Your task to perform on an android device: I want to buy a pair of sports shoes for jogging, so search for a pair of sports shoes for me in the Footshop app.
Image 1: 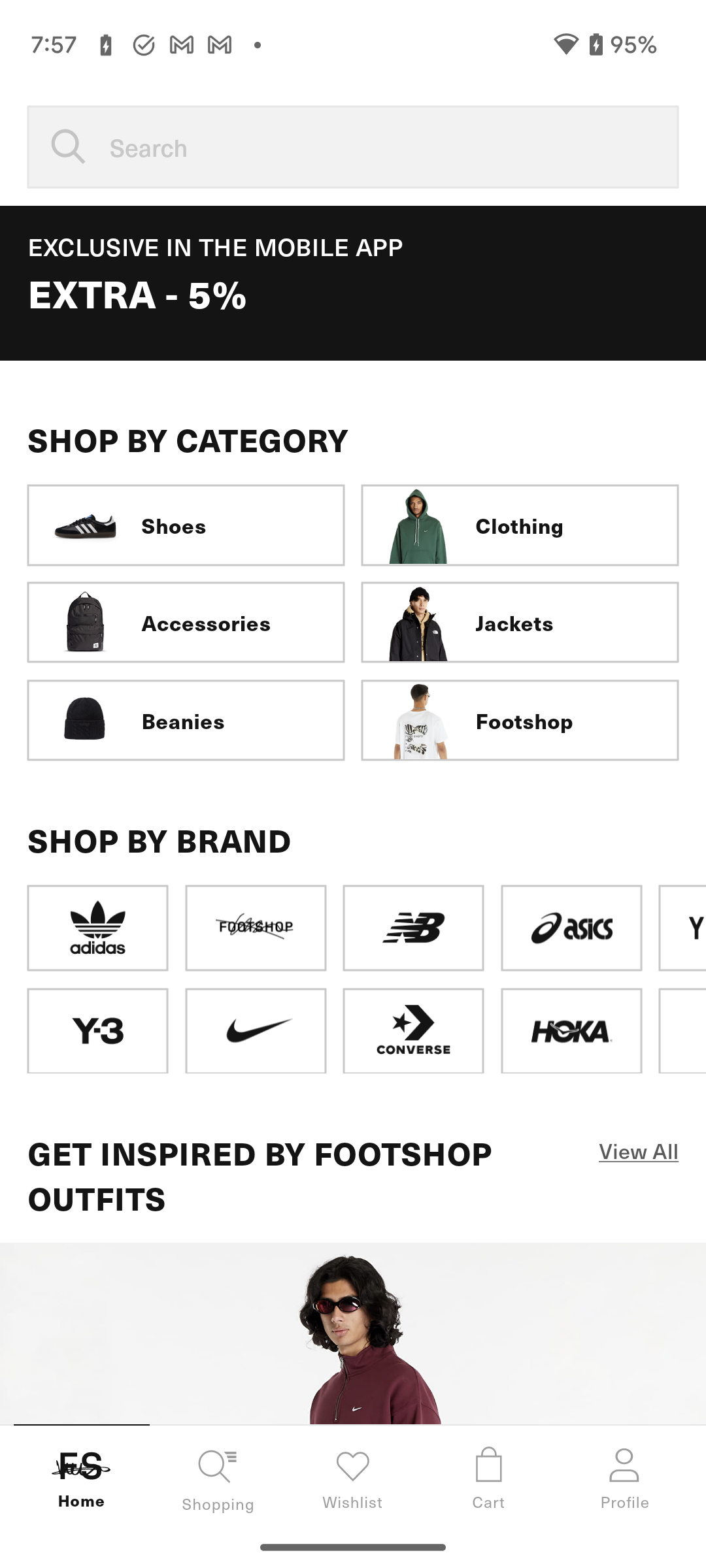
Click on the search bar at the top of the screen to search for the shoes.
Step 1: click (353, 147)
Image 2: 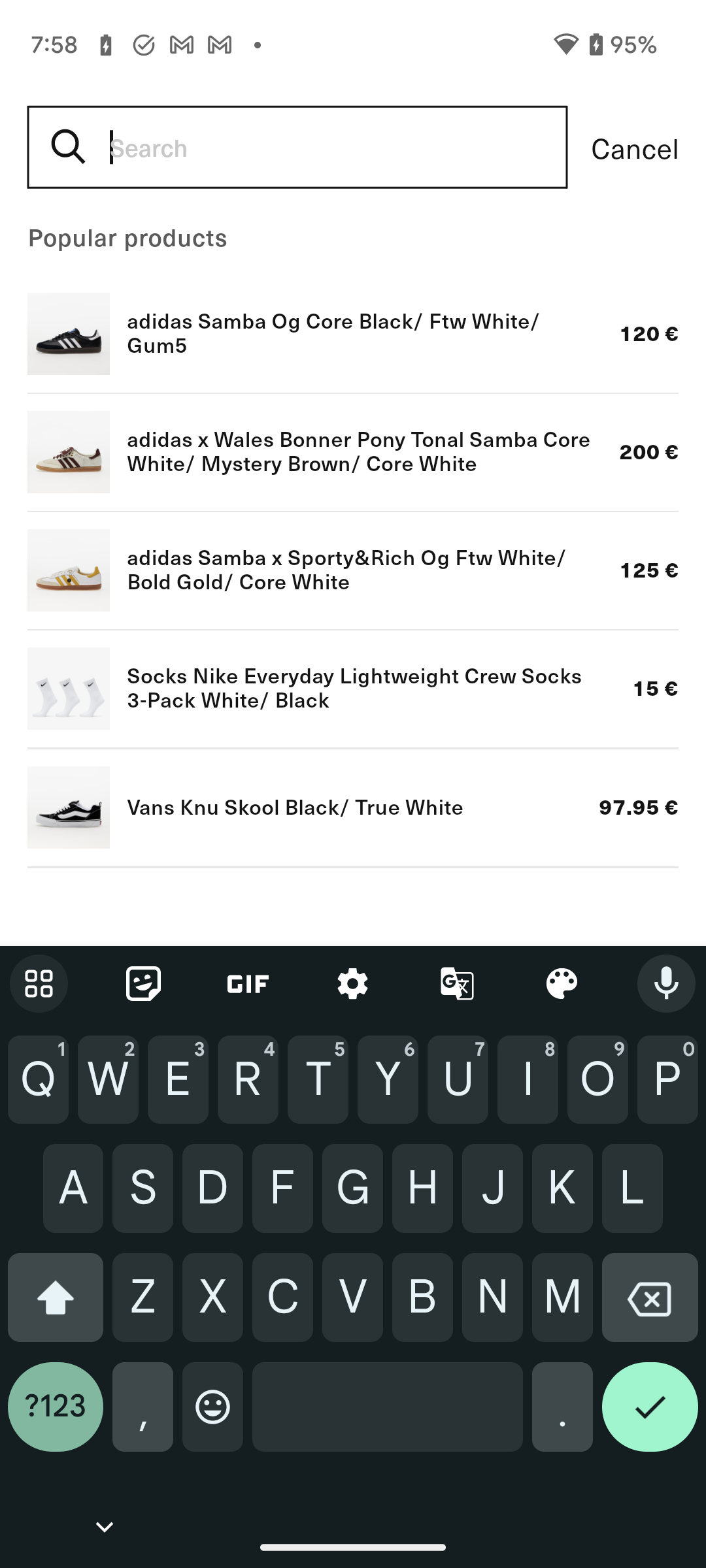
Type Sports shoes in the search bar.
Step 2: type "Sports shoes"
Image 3: 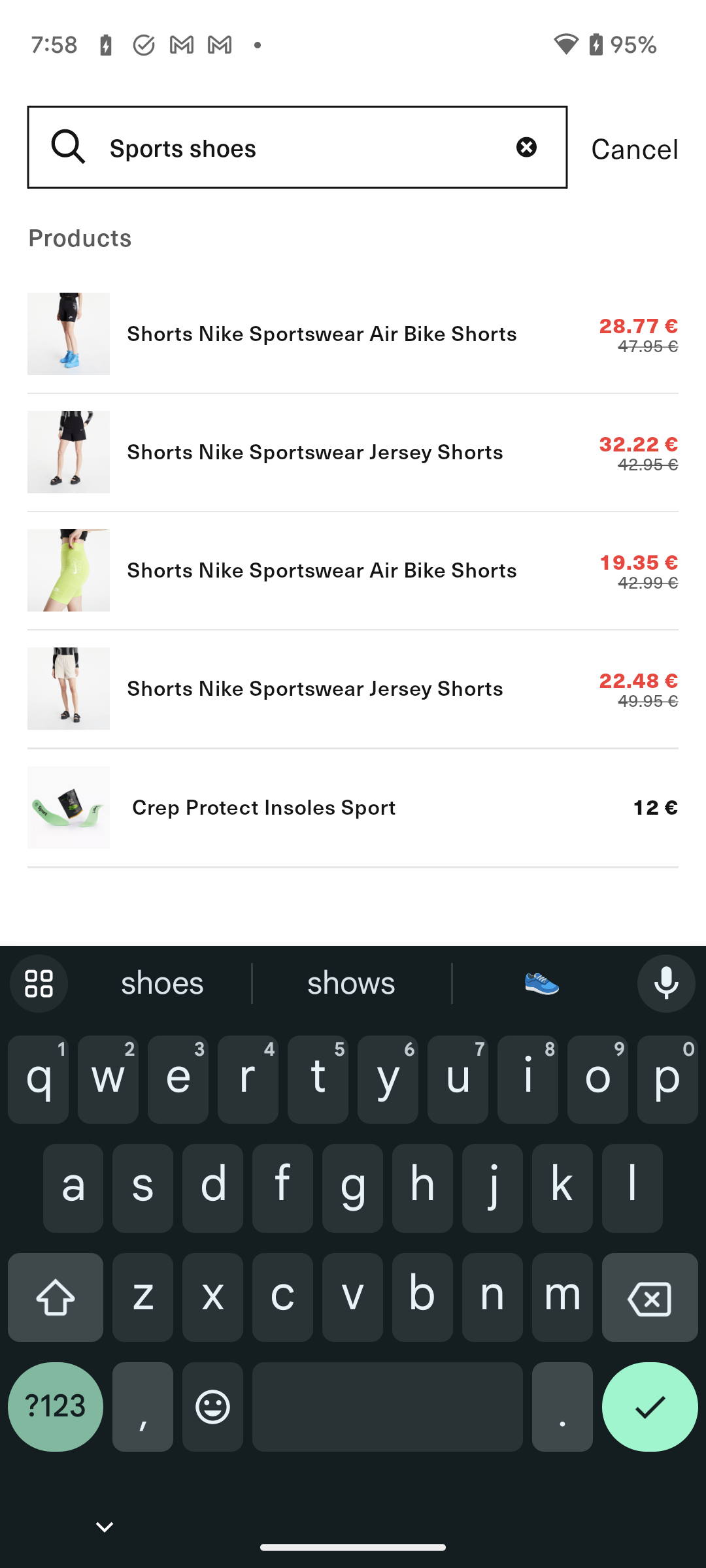
Click on the right tick button at the bottom right corner of the screen to view the search result.
Step 3: click (650, 1417)
Image 4: 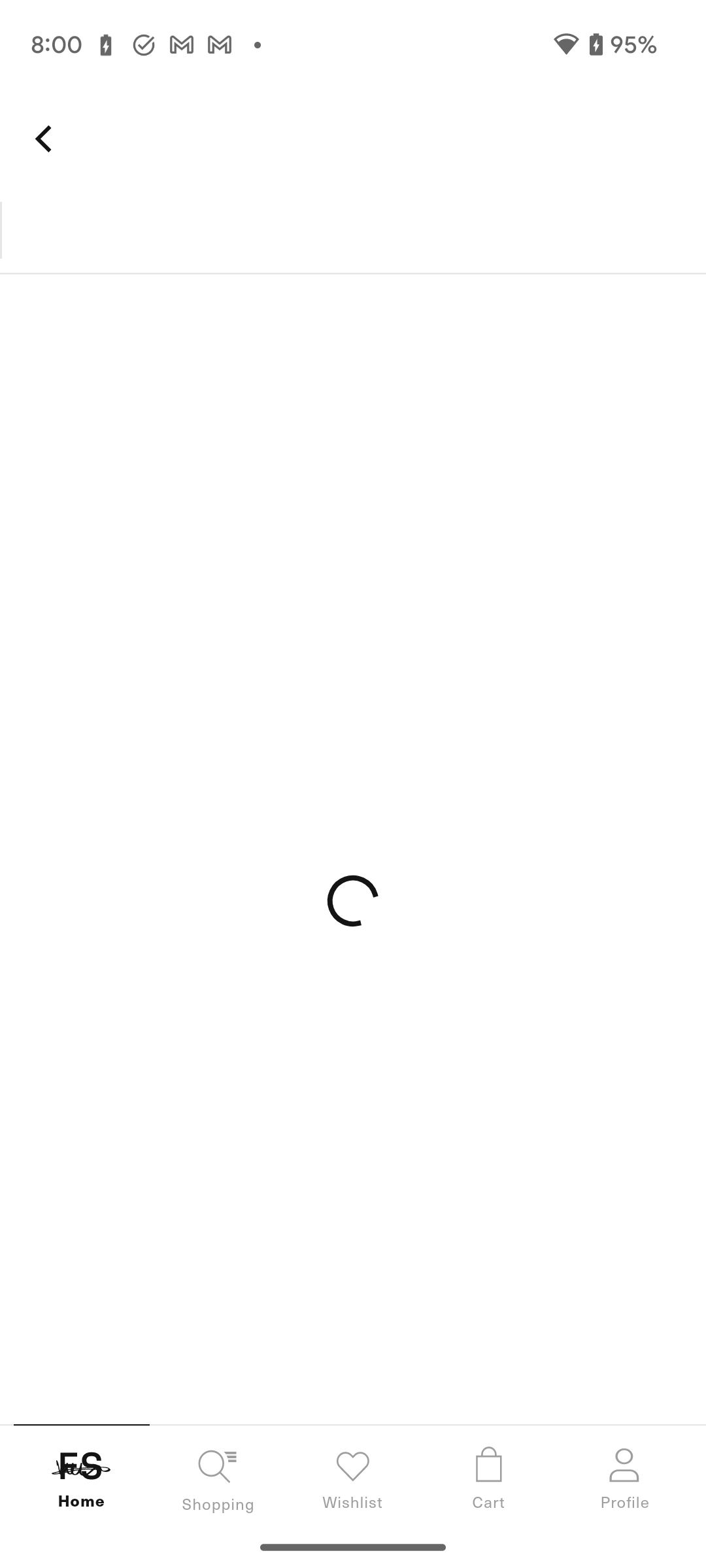
Click on the right tick button at the bottom right corner of the screen to view the search result.
Step 4: wait
Image 5: 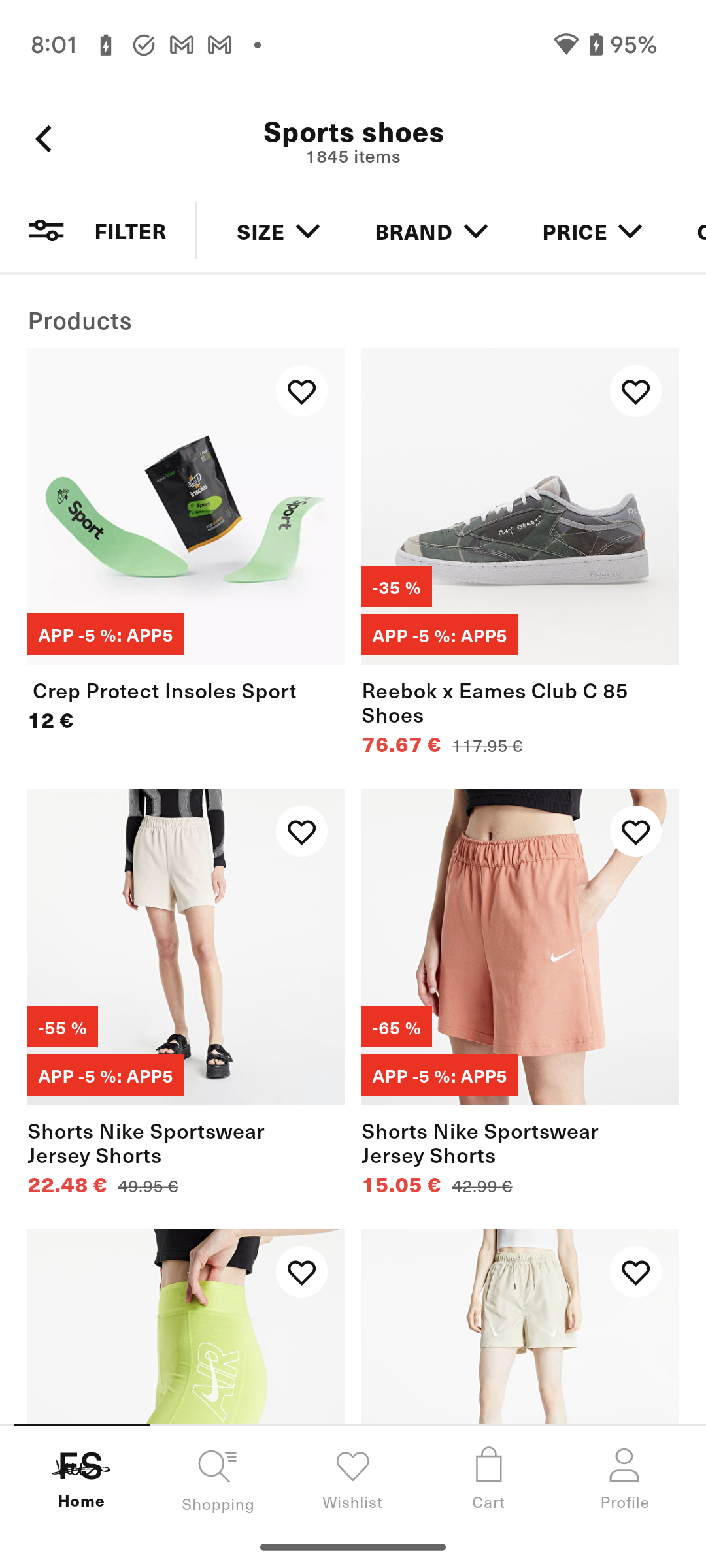
Click on the Filter option to apply the filter.
Step 5: click (130, 230)
Image 6: 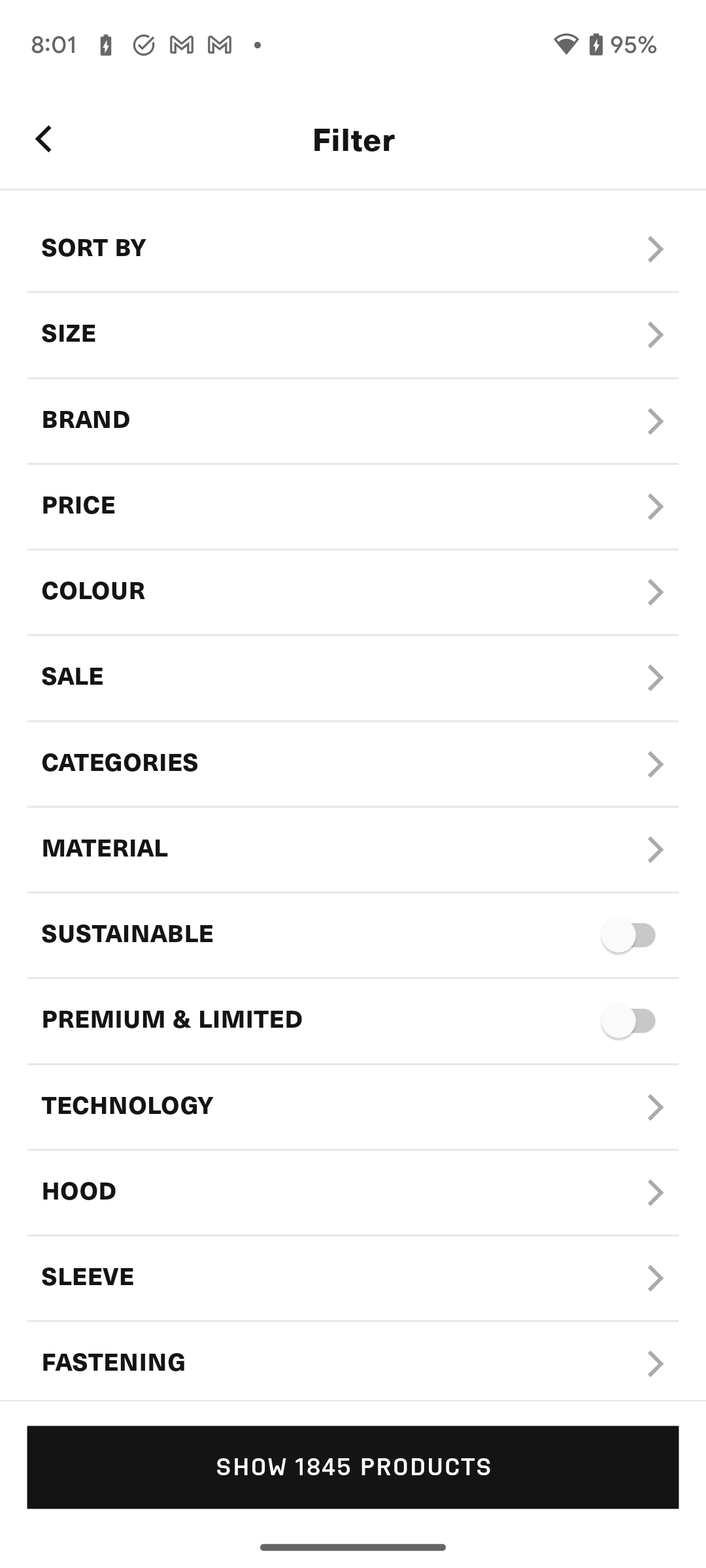
Click on the Categories option to select the category.
Step 6: click (353, 764)
Image 7: 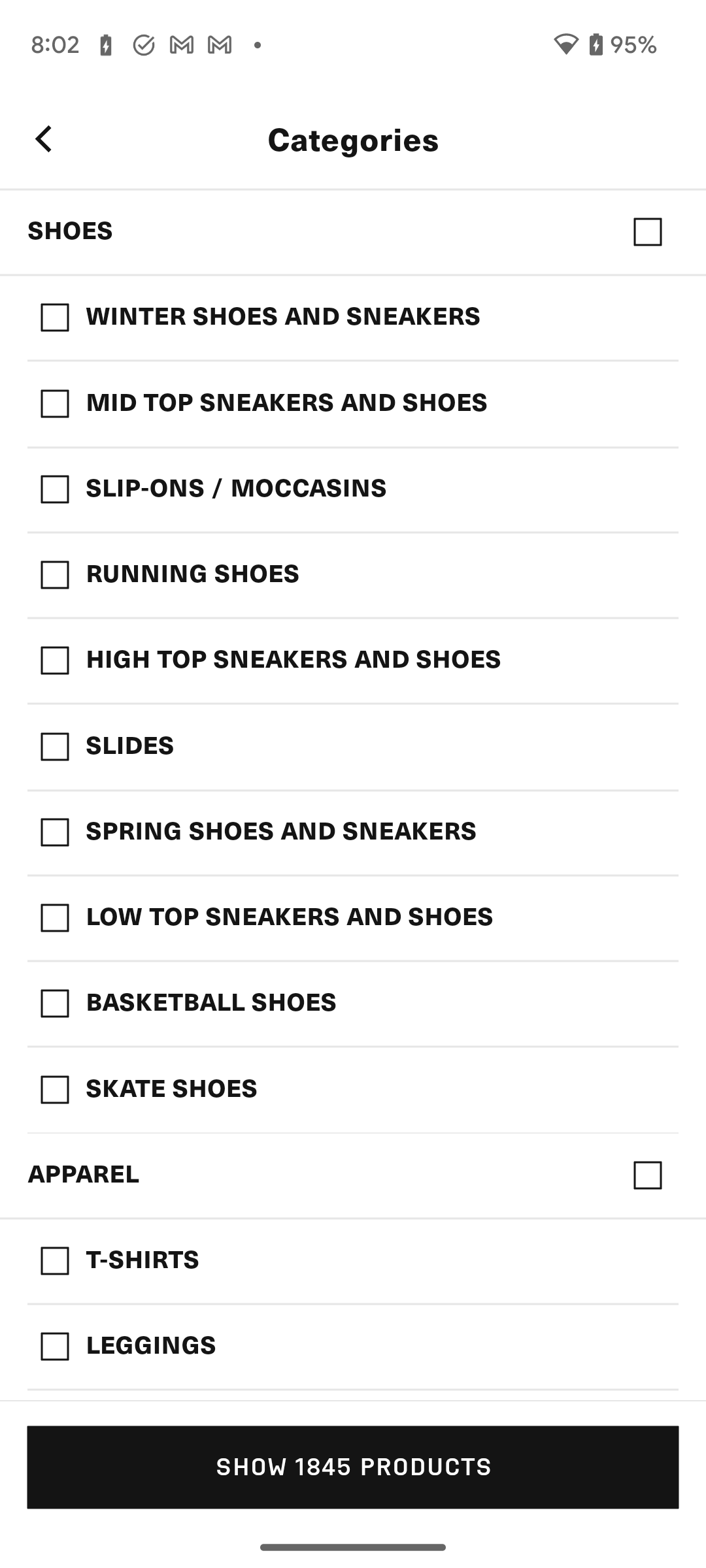
Click on the check box of shoes option to select the shoes.
Step 7: click (353, 233)
Image 8: 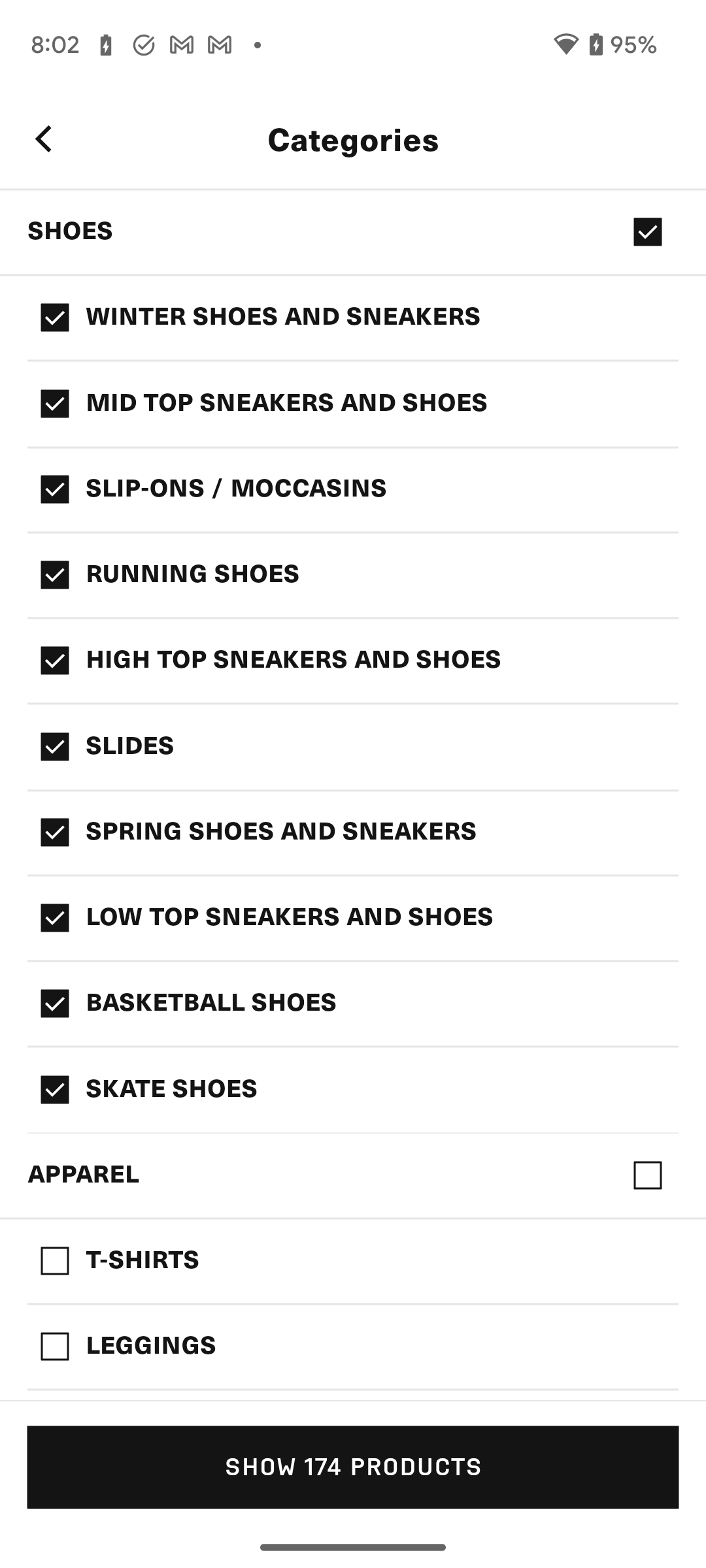
Click on the Show 174 Products option at the bottom of the screen.
Step 8: click (353, 1466)